Your task to perform on an android device: I need a washing machine to wash my clothing. So, in the IndustryBuying app, look for the washing machine.
Image 0: 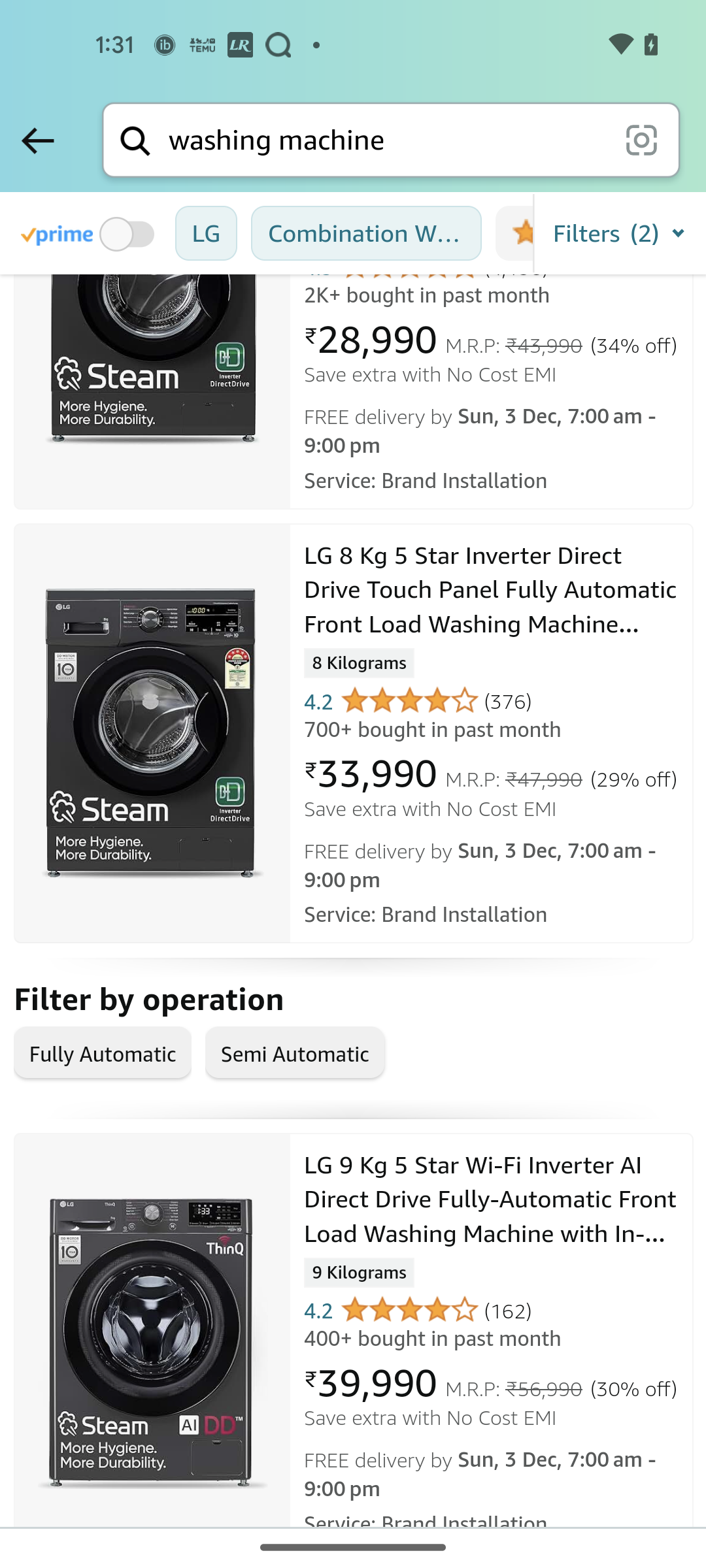
Open the Industrybuying app
Step 0: open app "Industrybuying"
Image 1: 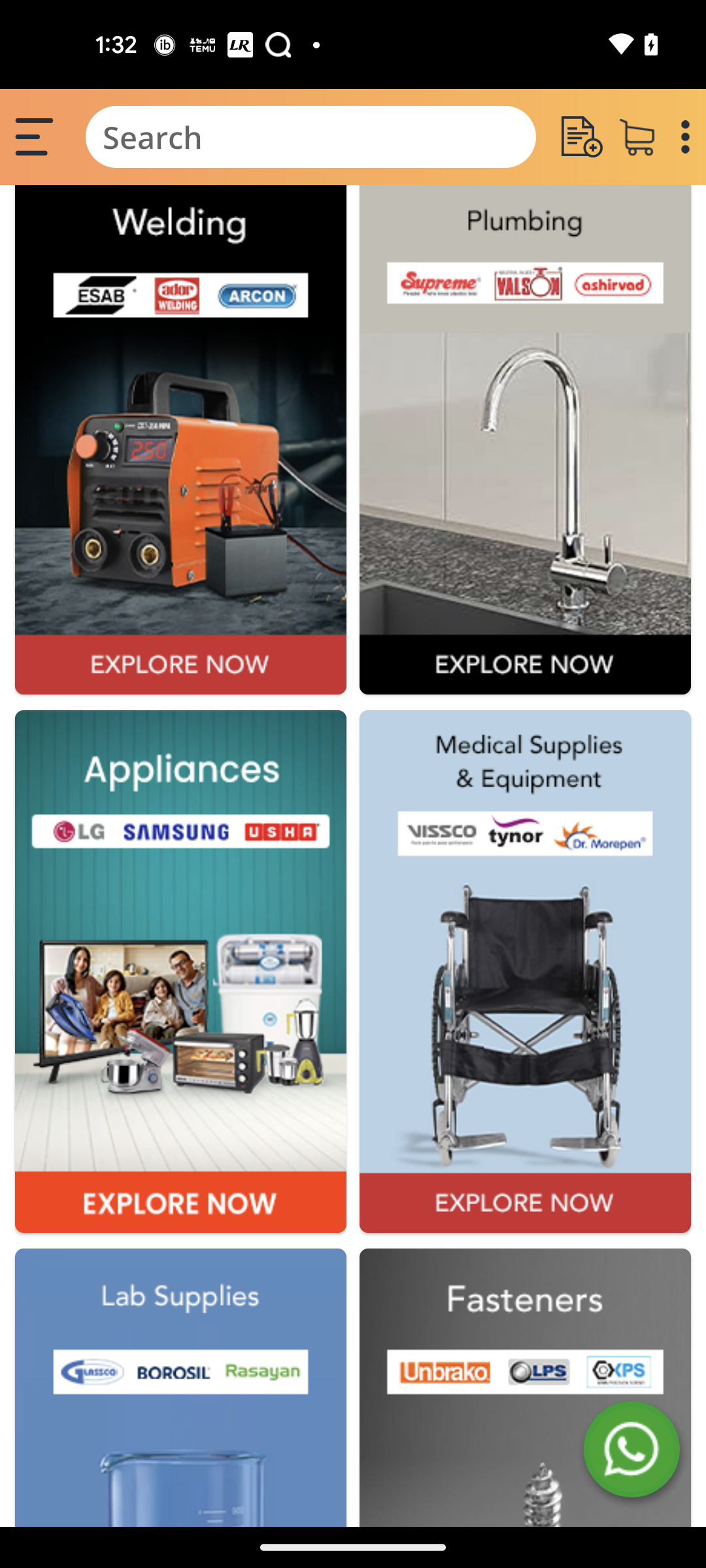
Go to the search bar at the top of the screen
Step 1: click (311, 137)
Image 2: 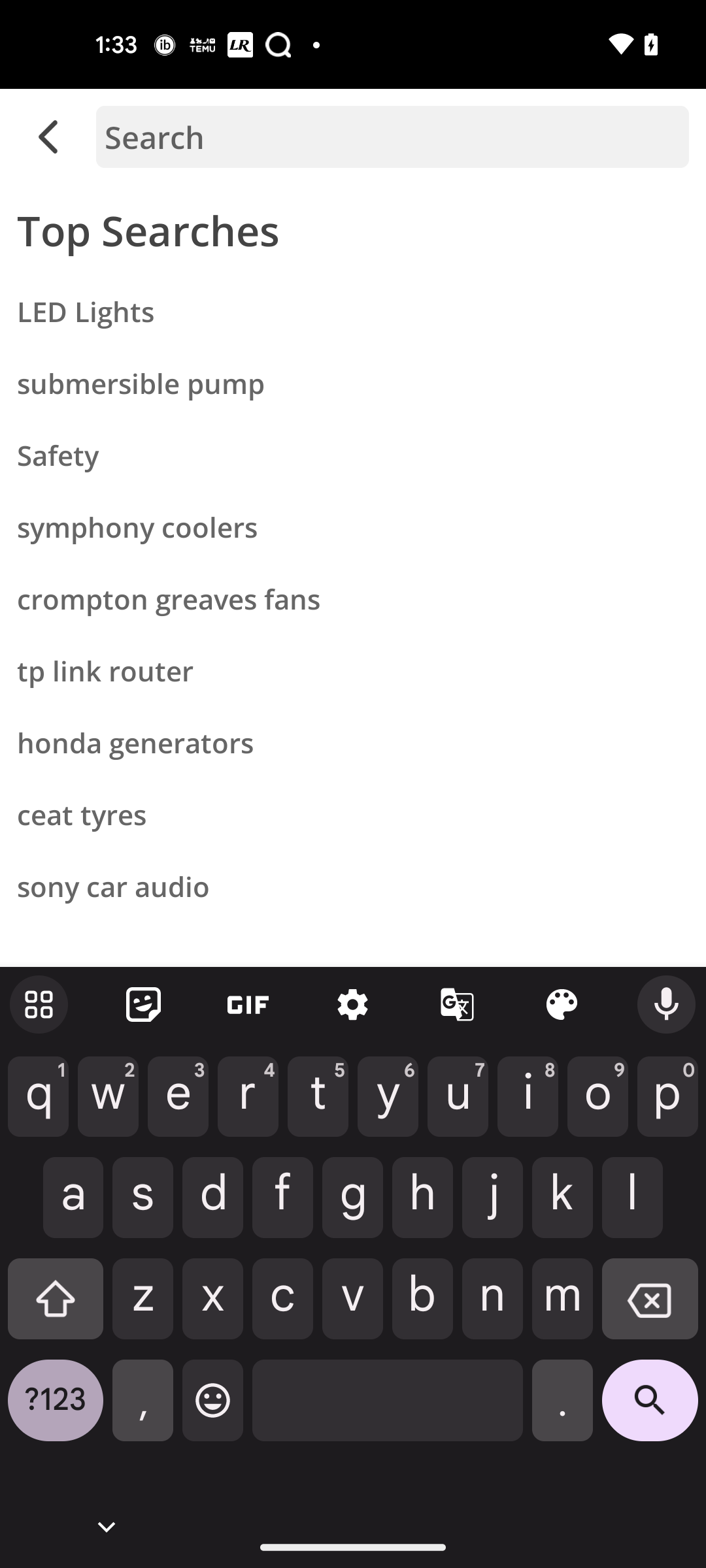
Search for Washing Machine
Step 2: type "Washing Machine"
Image 3: 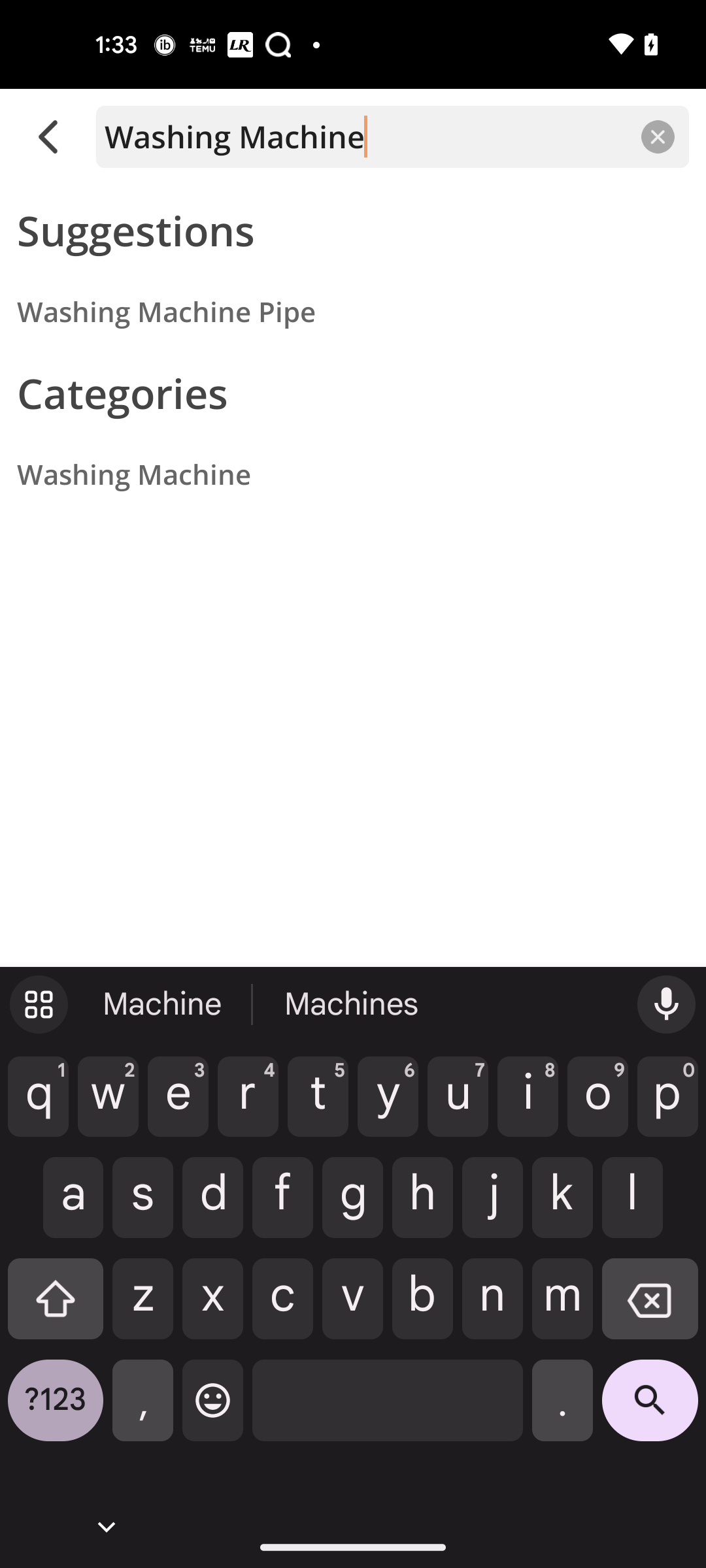
Click on the search icon at the bottom right corner of the screen
Step 3: click (650, 1410)